Your task to perform on an android device: Listen to sleep sounds=In the Medito app, I would like to listen to Meditation for sleep so i can have peaceful night rest.
Image 1: 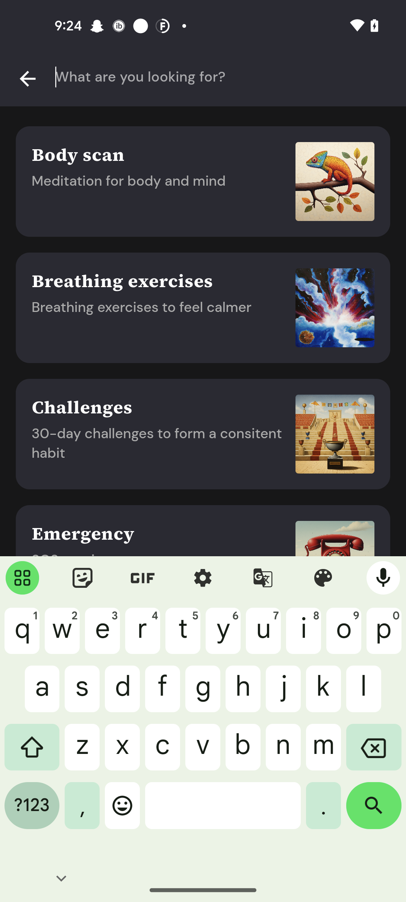
Enter a Meditation for sleep
Step 1: type "Meditation for sleep"
Image 3: 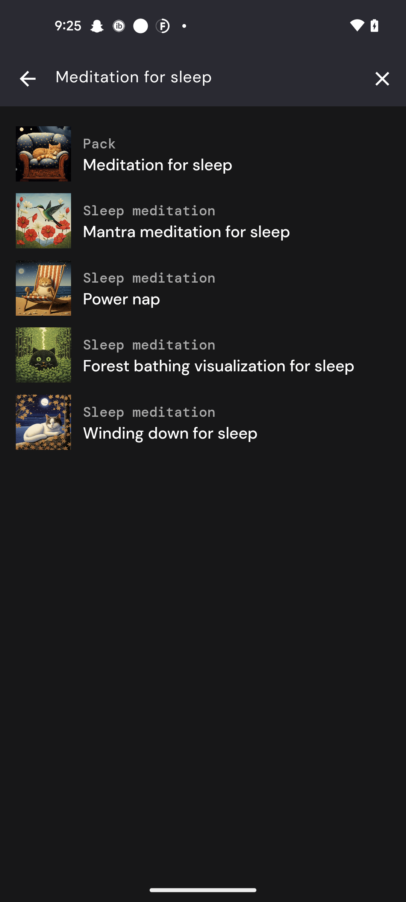
Click on the Meditation for sleep
Step 3: click (203, 160)
Image 4: 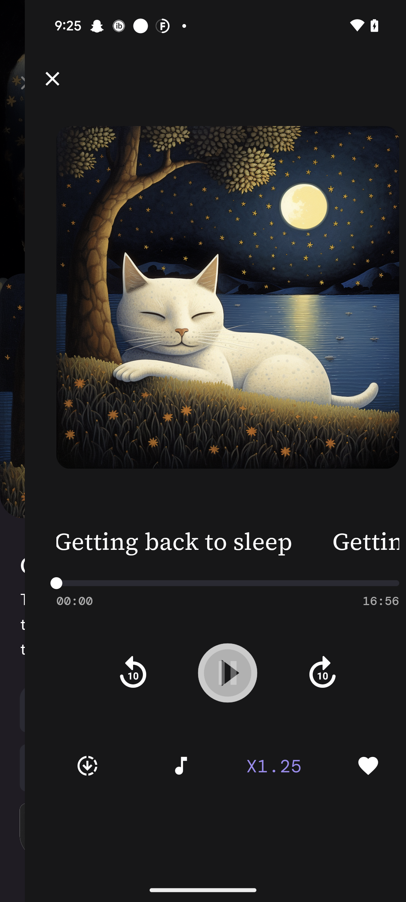
Click on the Meditation for sleep
Step 4: wait
Image 5: 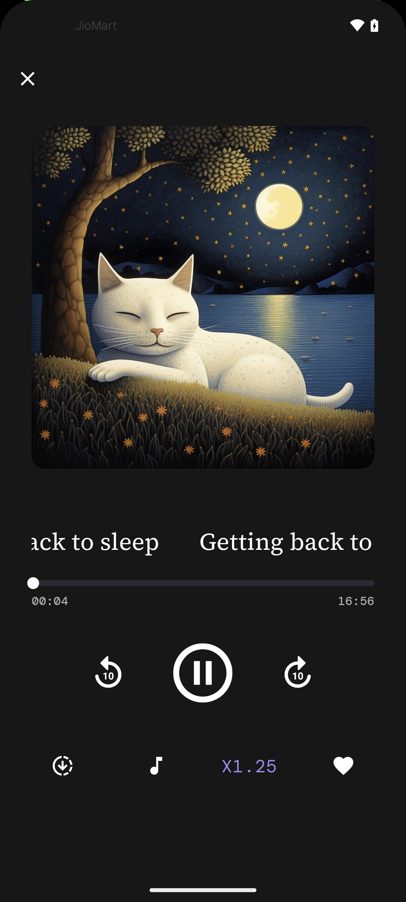
Click on the Meditation for sleep
Step 5: wait